Your task to perform on an android device: I would like to see Amsterdam, Netherlands, schedules. Check out the cruise's information on the CruiseDeals app.
Image 0: 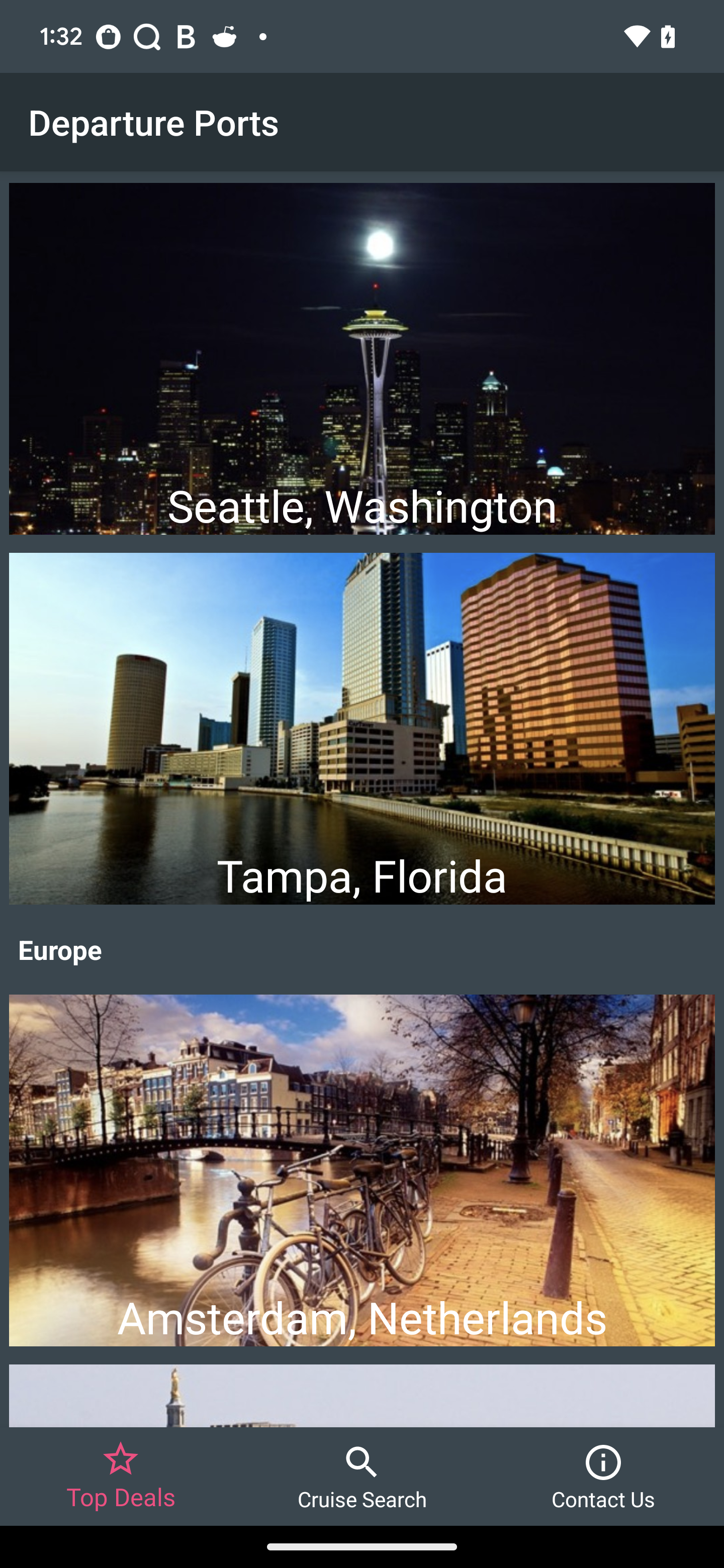
Click on the Amsterdam, Netherlands option to view deals and schedules
Step 0: click (396, 1178)
Image 1: 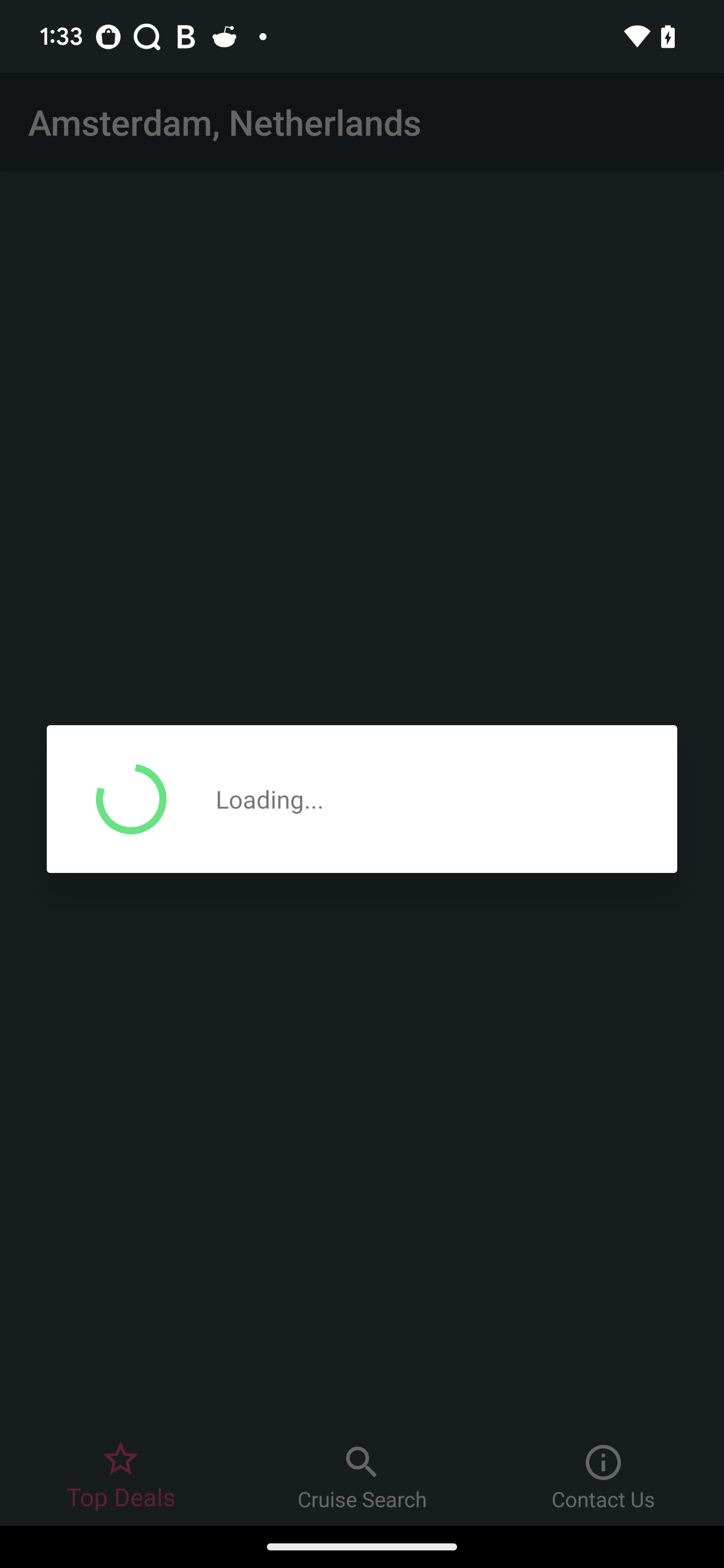
Click on the Amsterdam, Netherlands option to view deals and schedules
Step 1: wait
Image 2: 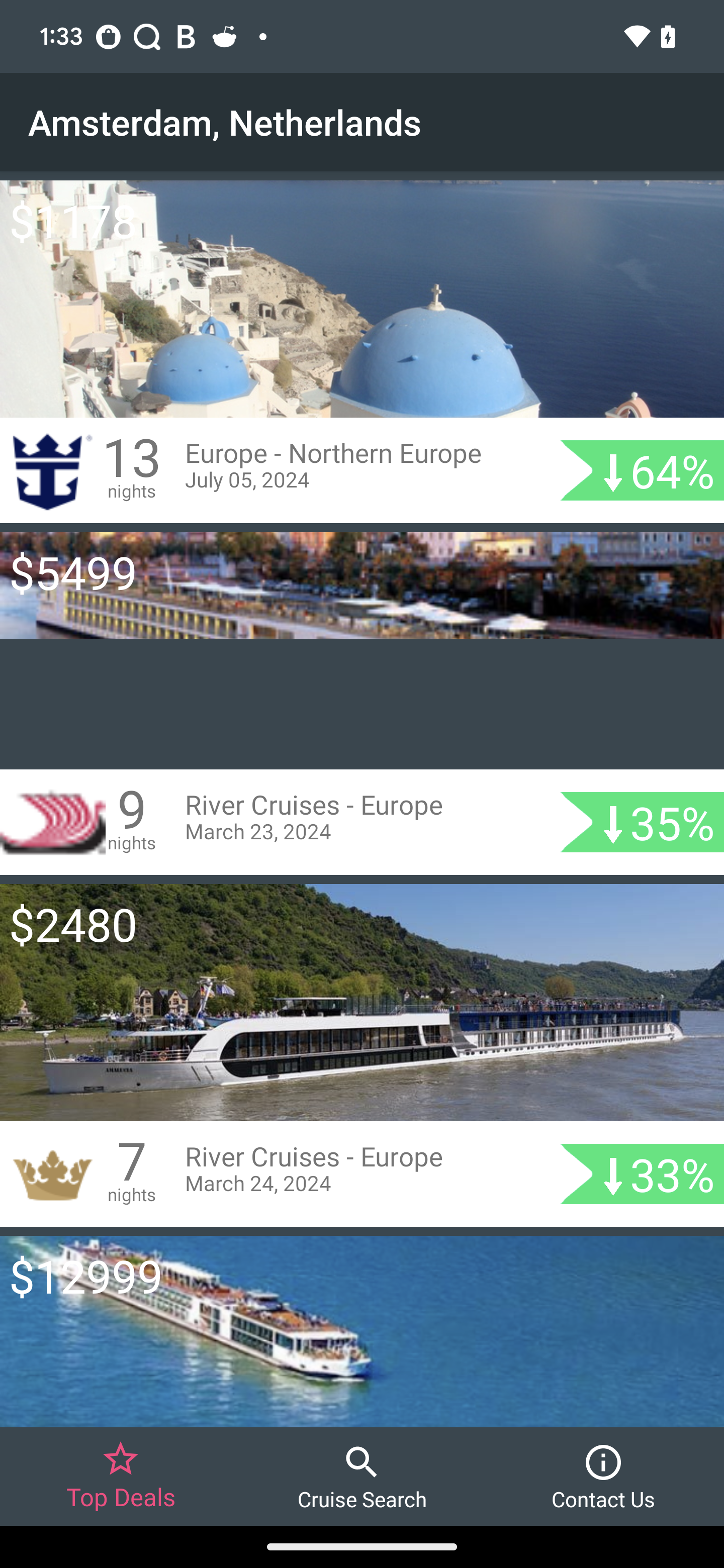
Click on the 7 night option
Step 2: click (264, 1015)